Your task to perform on an android device: Start with Lesson 1 of the Portuguese language in the Babbel app.
Image 0: 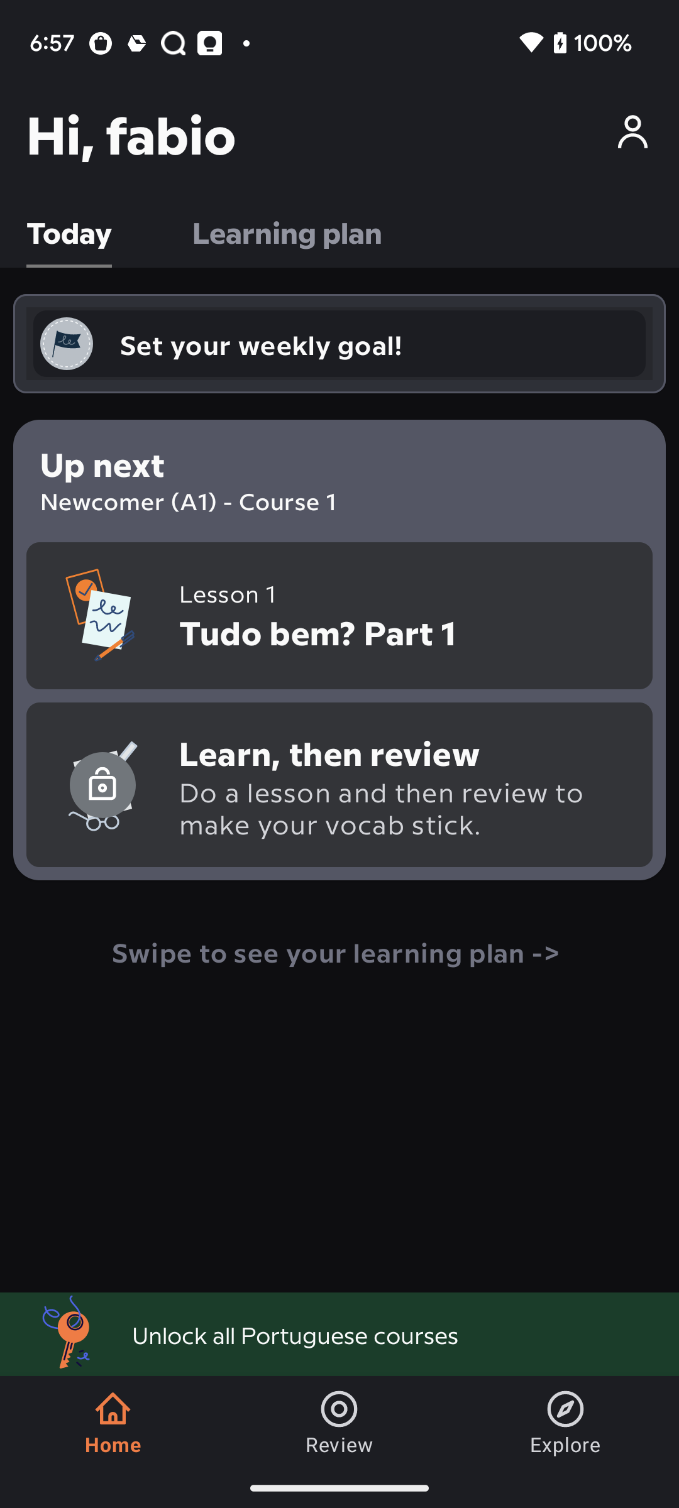
Click on the Lesson 1 Tudo bem? Part 1
Step 0: click (317, 631)
Image 1: 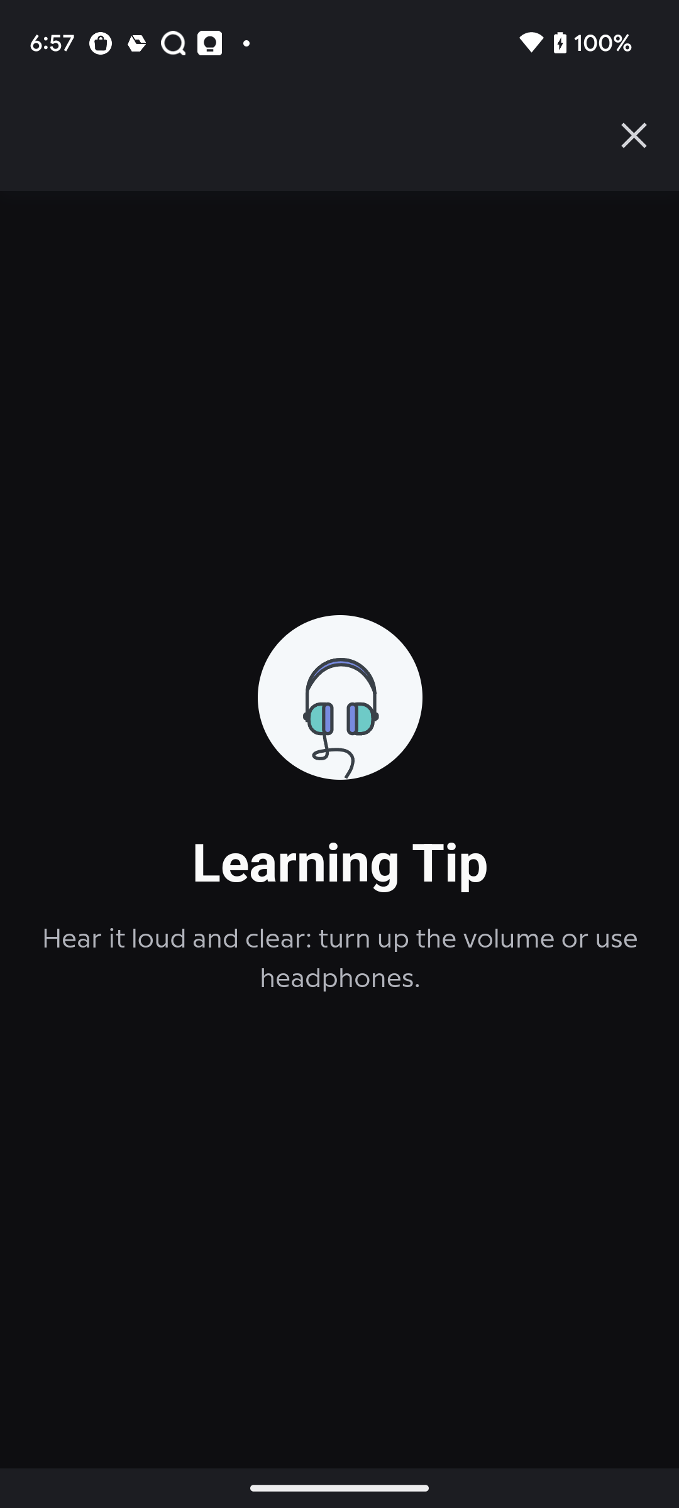
Click on the Lesson 1 Tudo bem? Part 1
Step 1: wait
Image 2: 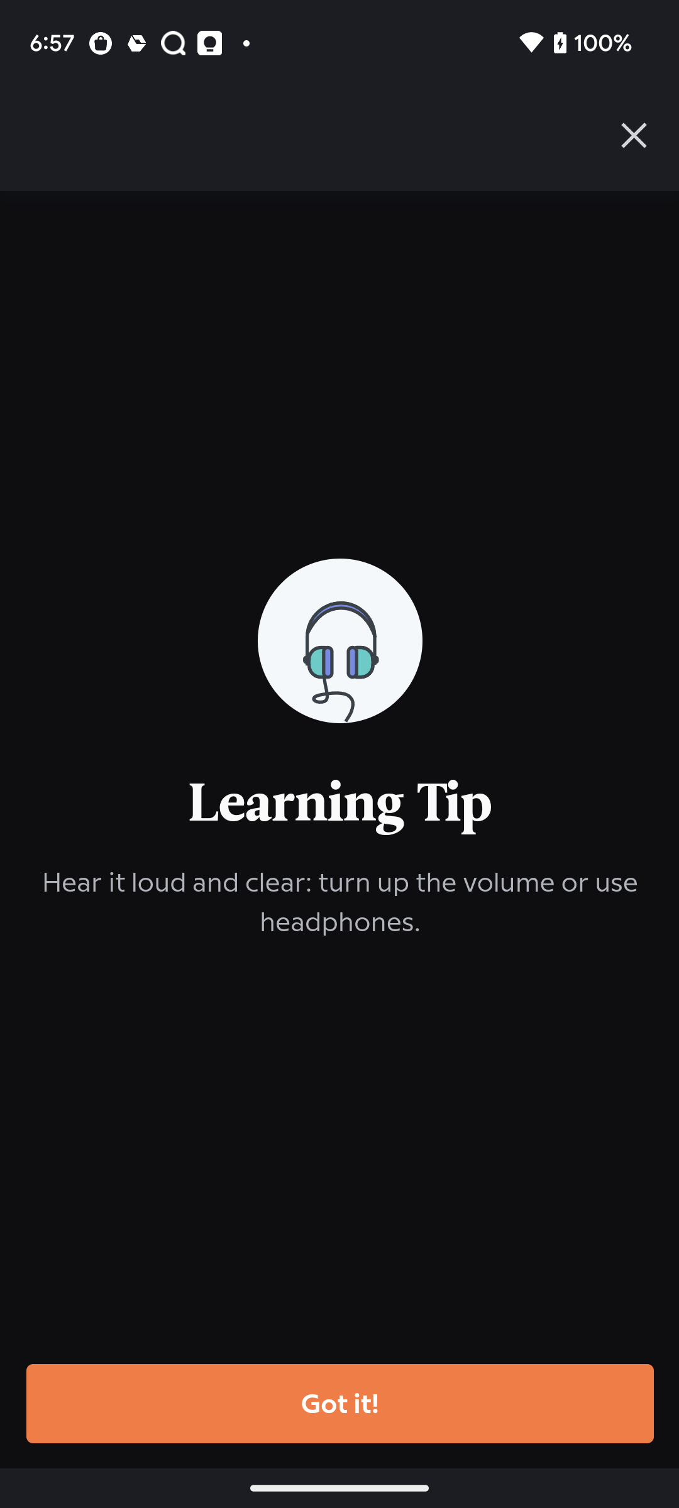
Click on Got it at the bottom of the screen
Step 2: click (341, 1404)